Your task to perform on an android device: Study for the exam on the EduRev app.
Image 0: 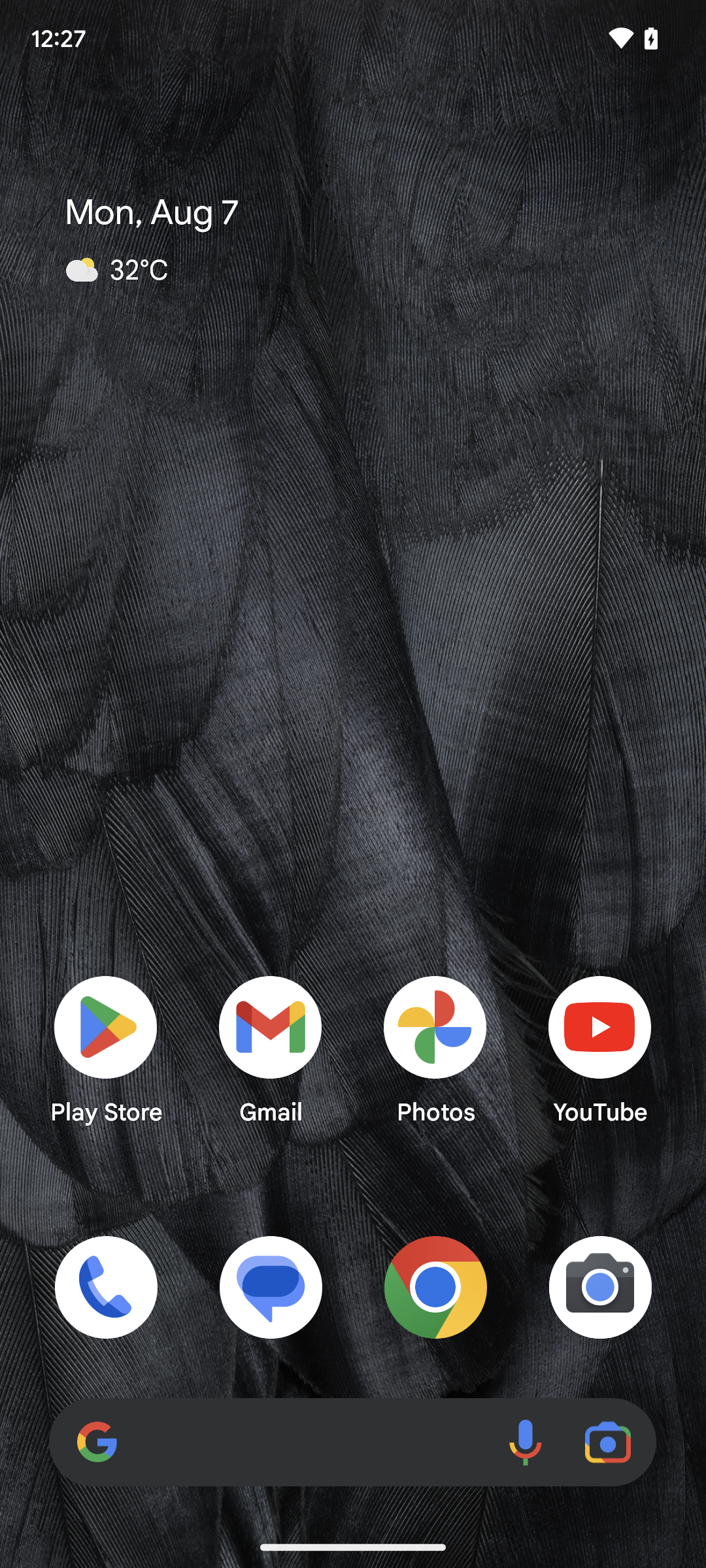
Open the EduRev app.
Step 0: open app "EduRev"
Image 1: 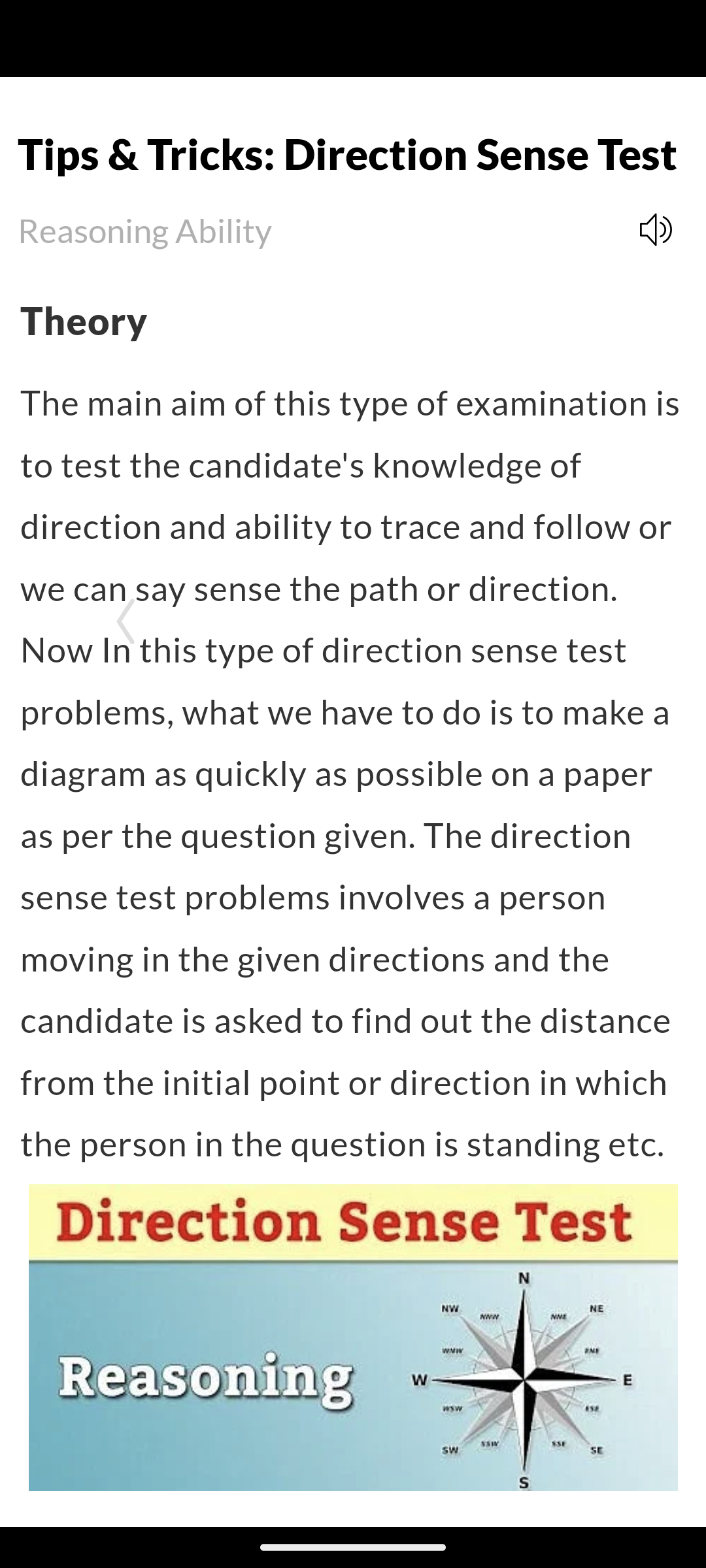
Open the EduRev app.
Step 1: wait
Image 2: 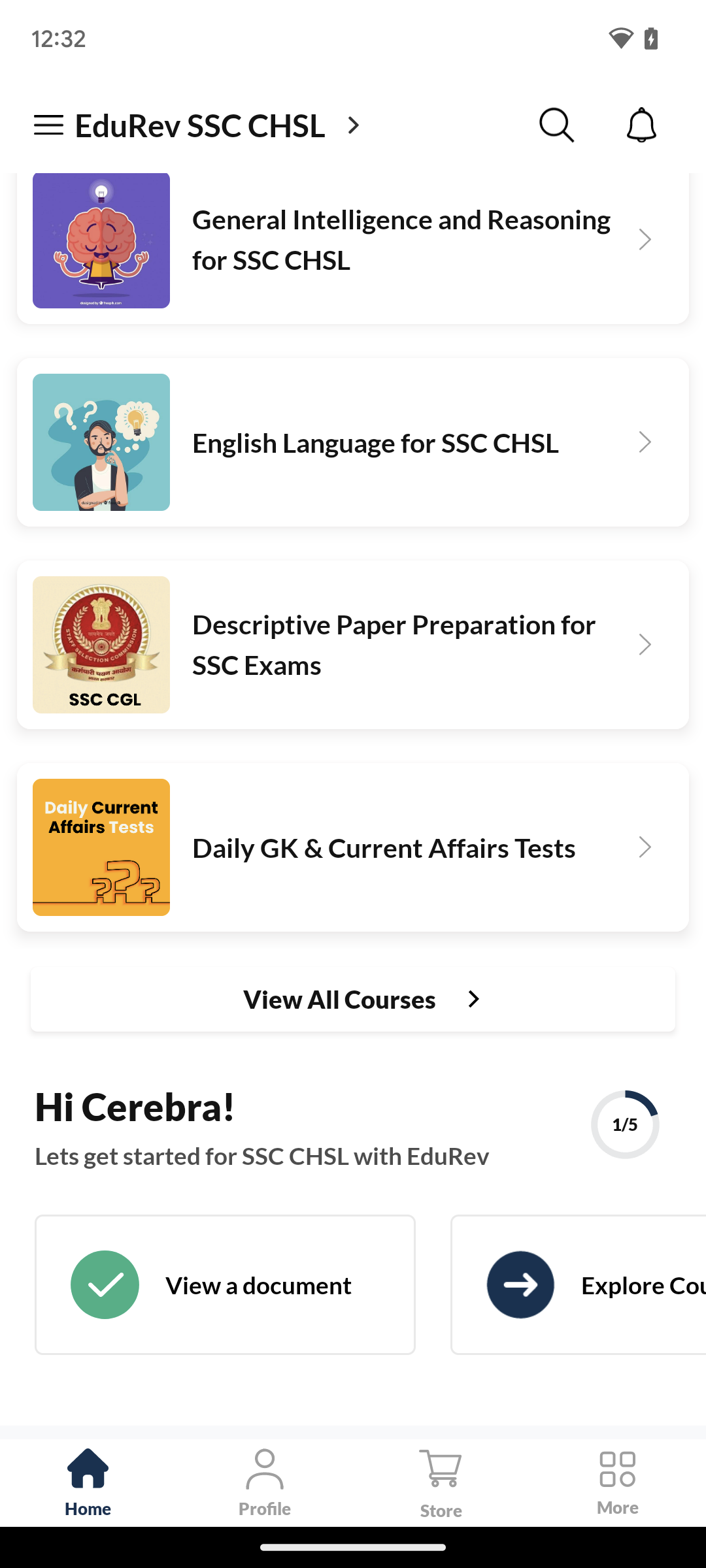
Tap on the daily gk and current affairs test.
Step 2: click (134, 841)
Image 3: 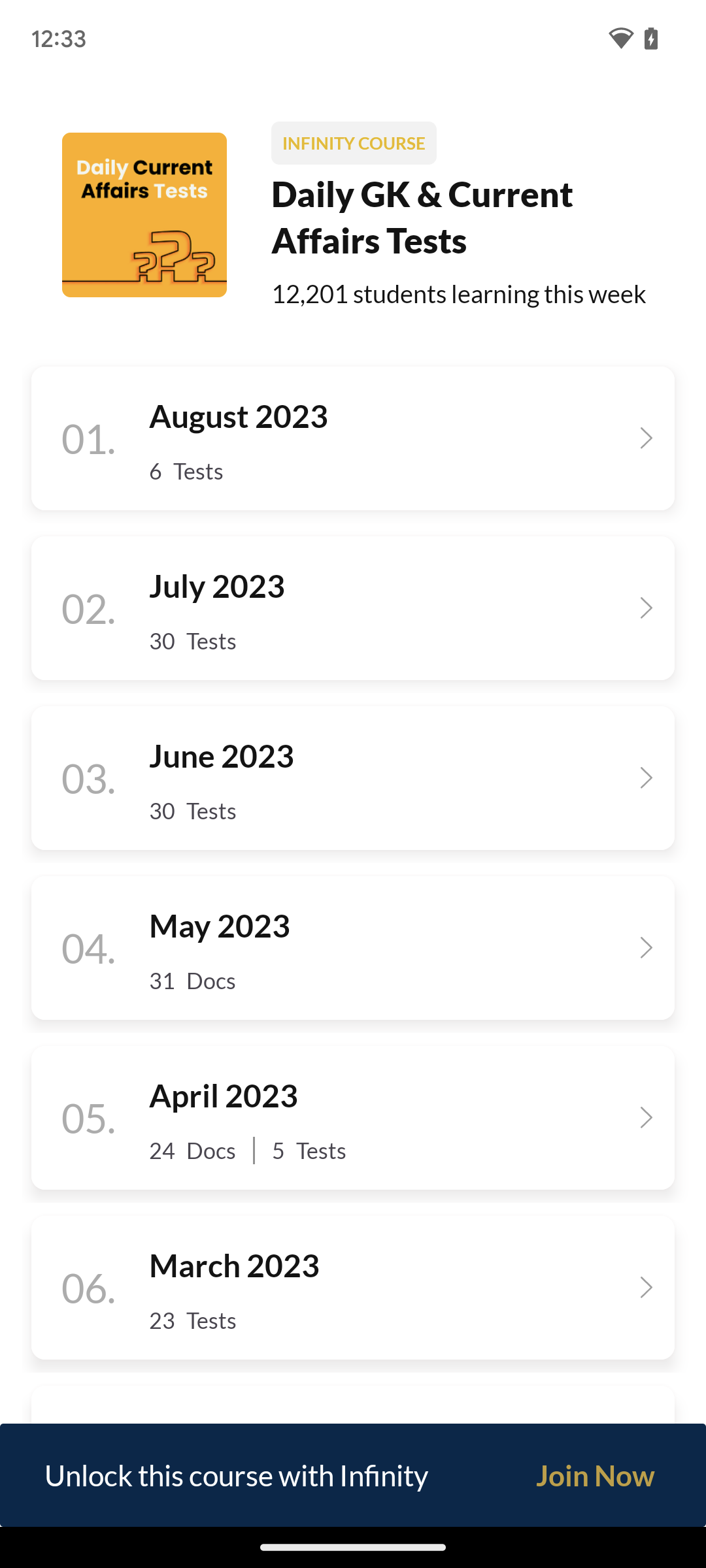
Tap on the daily gk and current affairs test.
Step 3: click (394, 471)
Image 4: 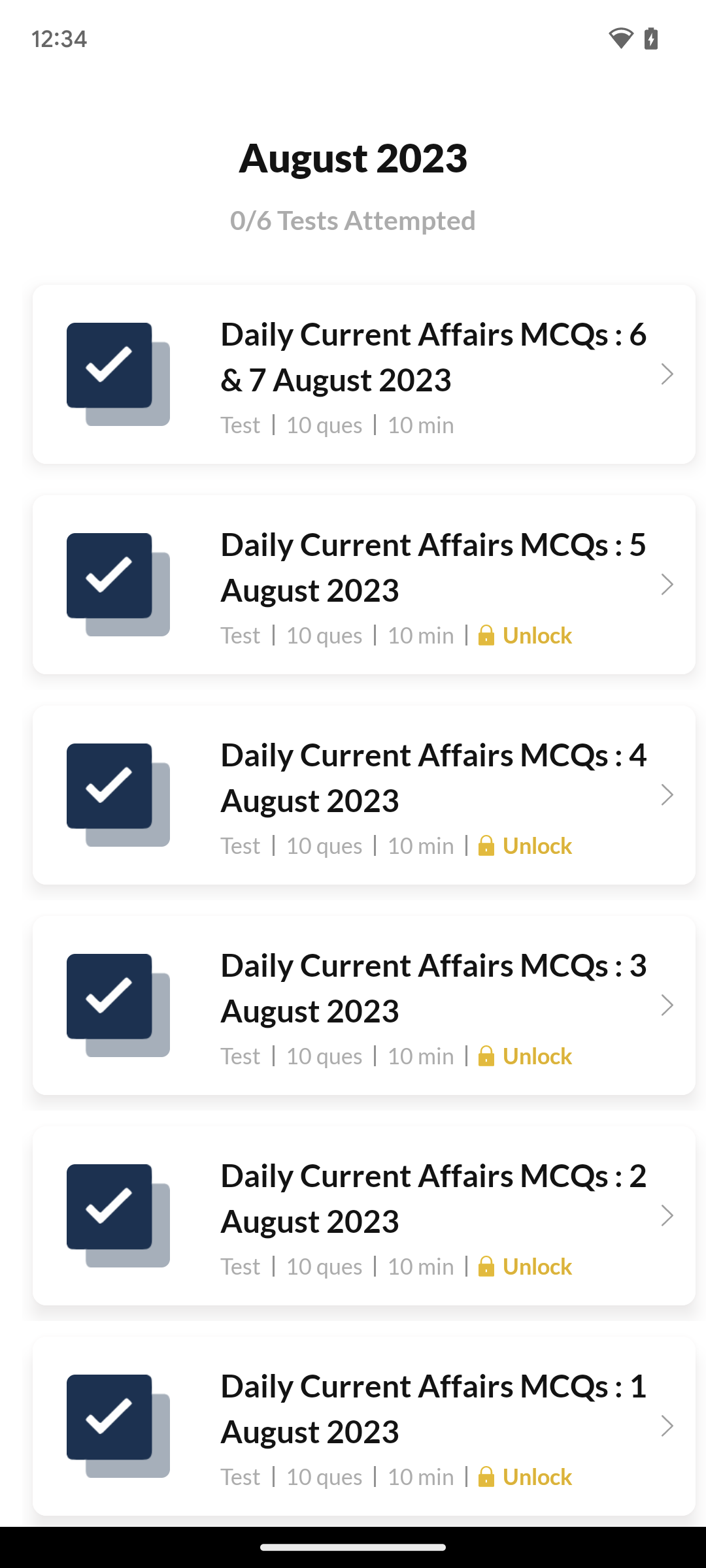
Tap on the daily gk and current affairs test.
Step 4: click (440, 356)
Image 5: 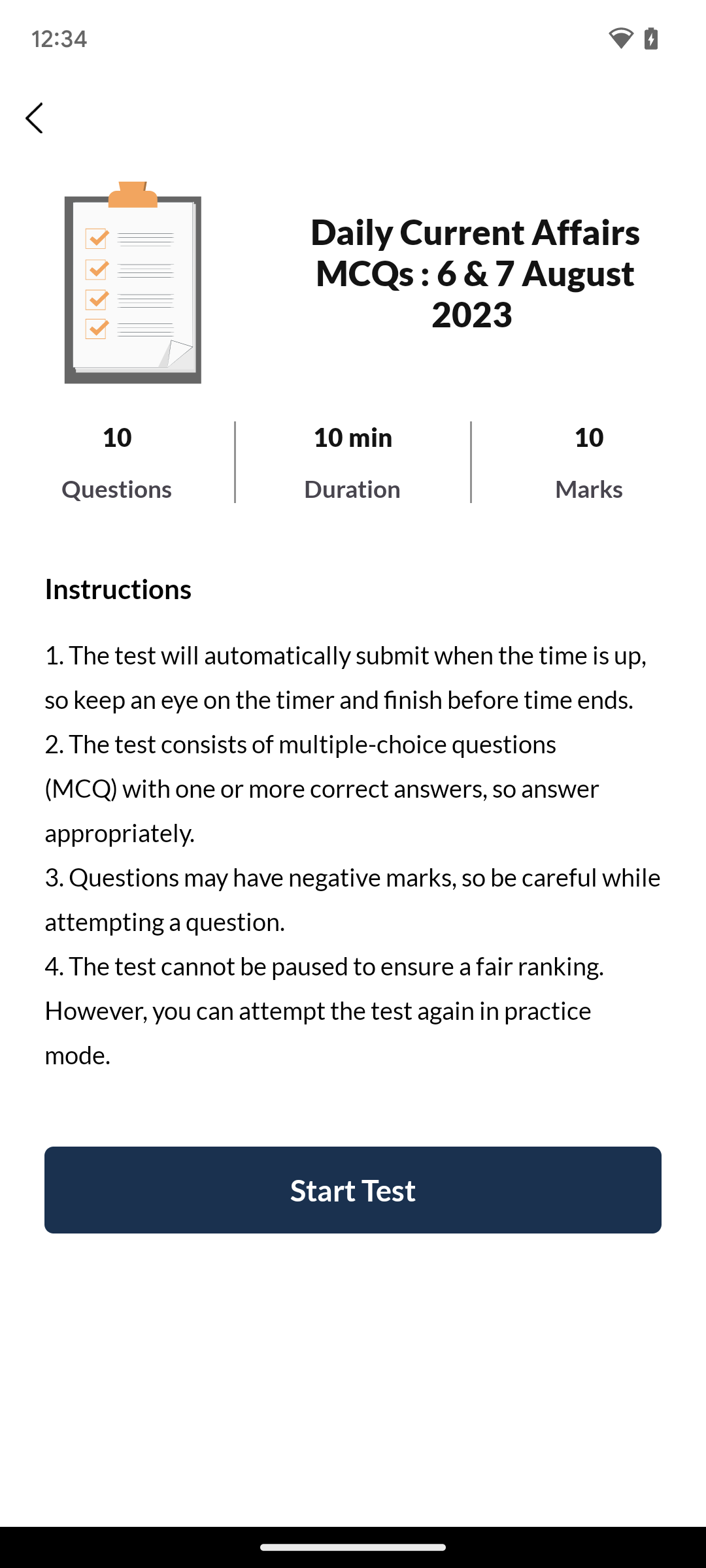
Tap on Start Test.
Step 5: click (353, 1190)